Your task to perform on an android device: Open the Nature´s Basket app and Add Fabbox peri peri almonds to your cart then add one more quantity.
Image 0: 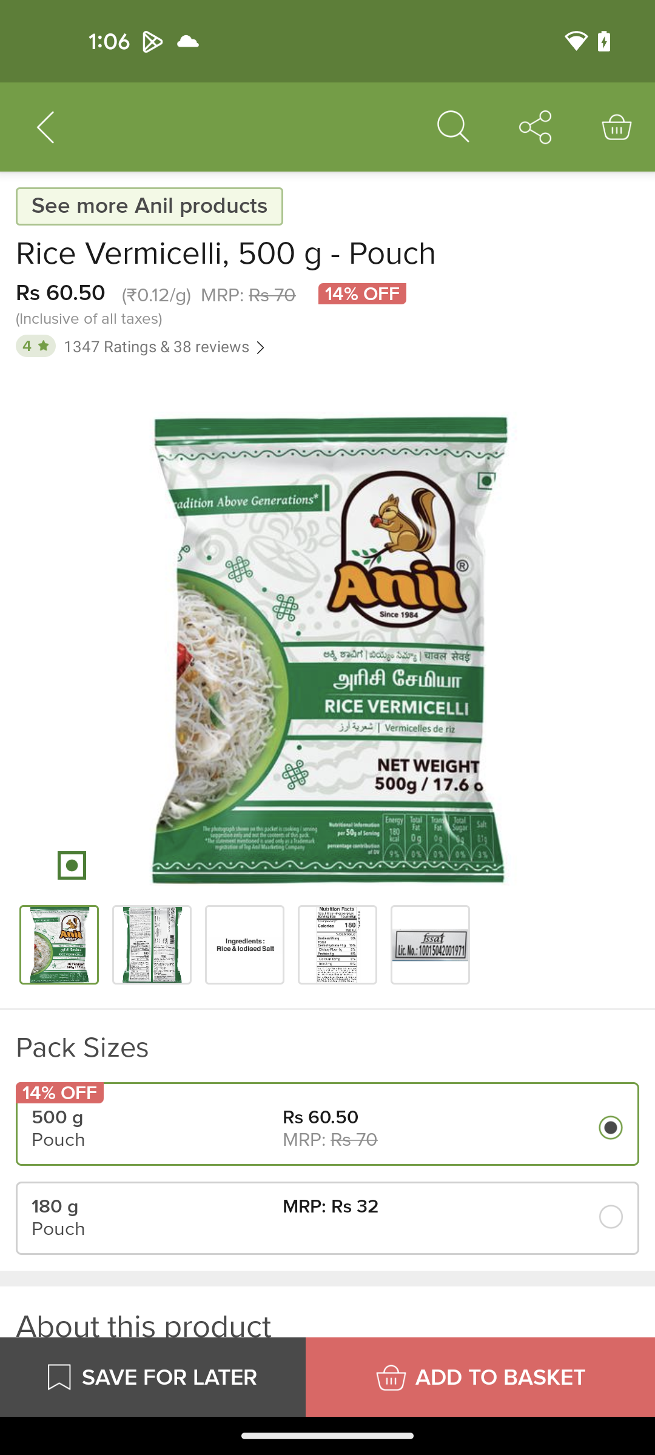
Open Nature´s Basket app
Step 0: open app "Nature's Basket"
Image 1: 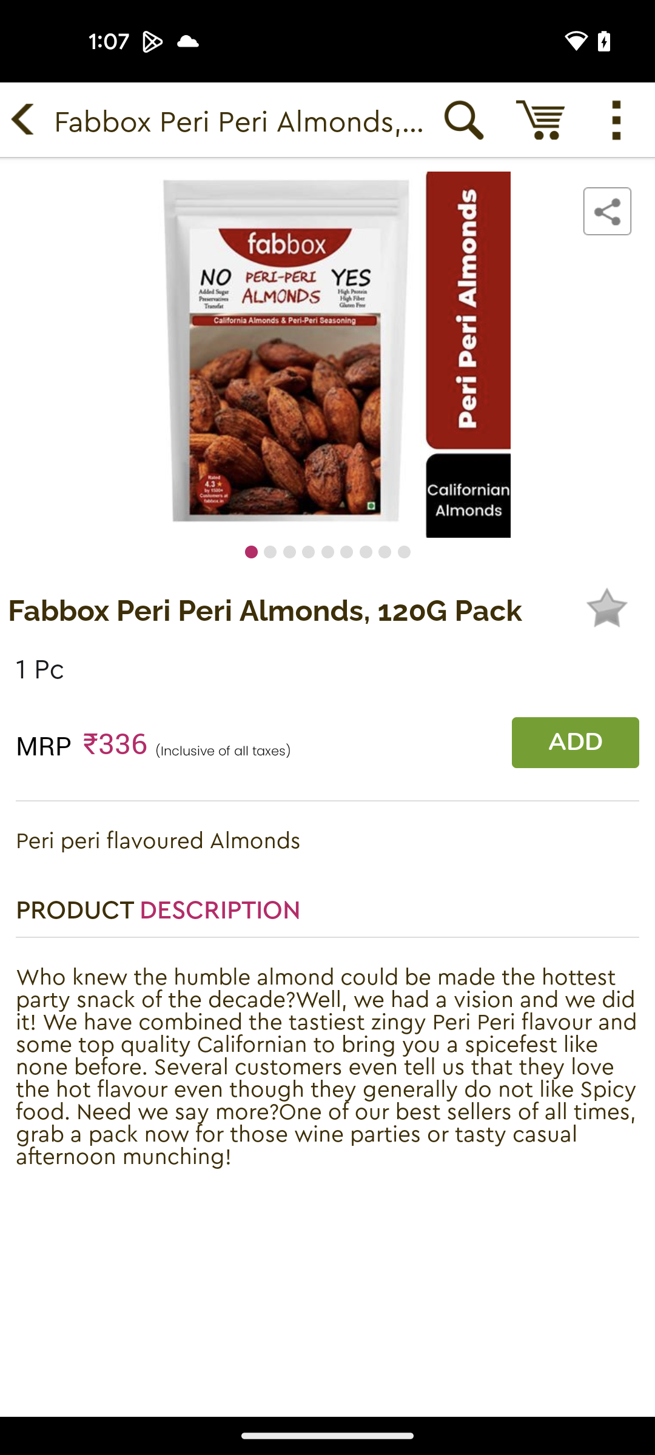
Click on the Add to cart button
Step 1: click (576, 740)
Image 2: 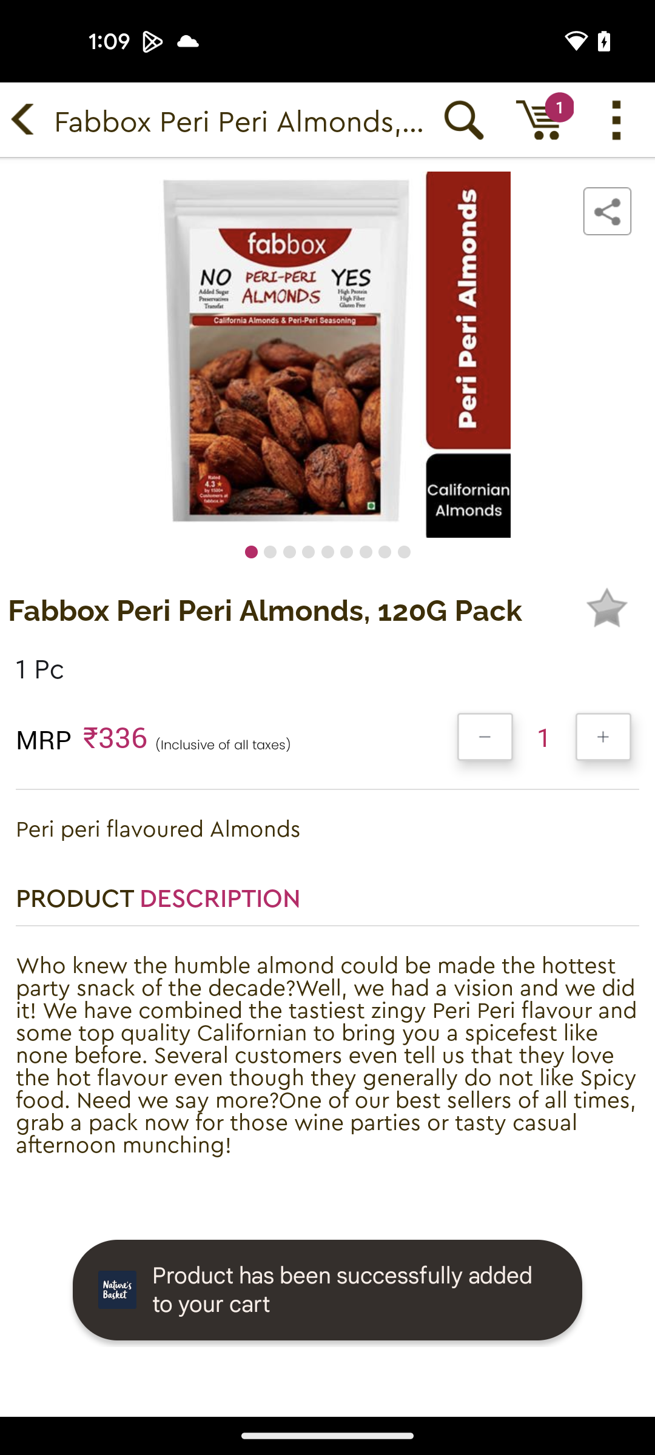
Click on the plus button to add one more quantity
Step 2: click (603, 737)